Your task to perform on an android device: In the To-do List app, mark take a break reminder as completed
Image 0: 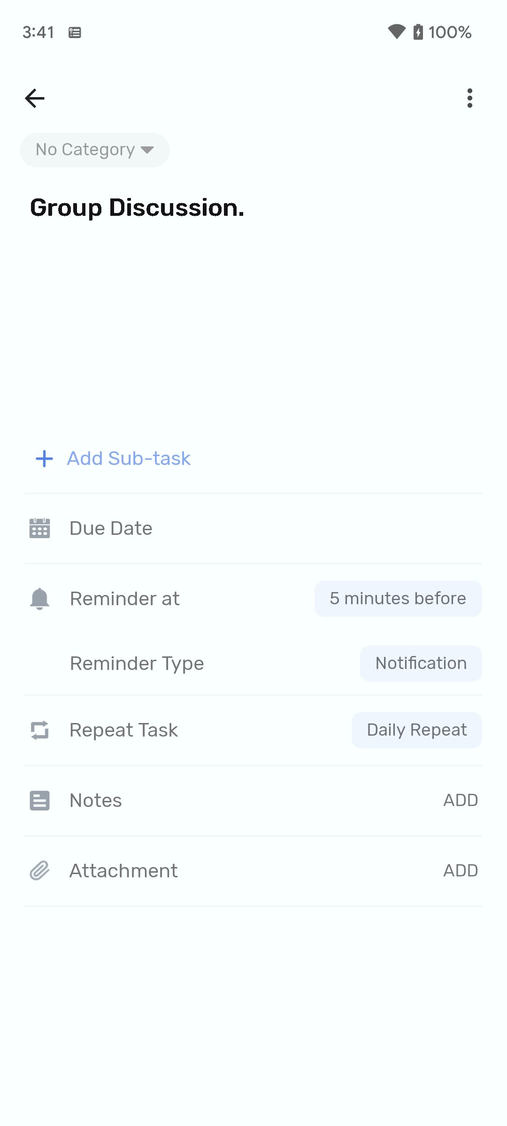
Click on the back arrow at the top left corner of the screen.
Step 0: click (36, 98)
Image 1: 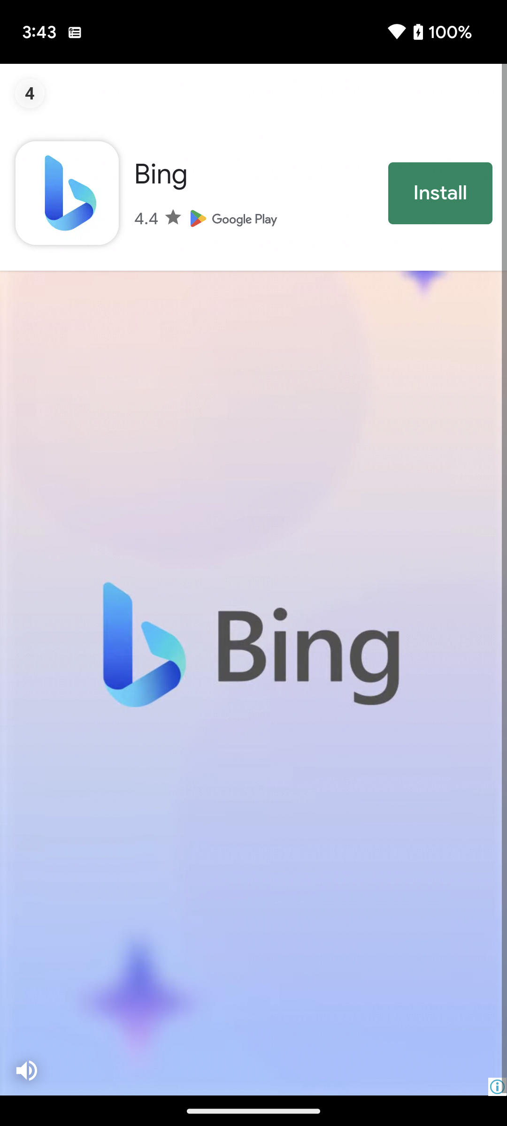
Click on the cross at the top left corner of the screen.
Step 1: wait
Image 2: 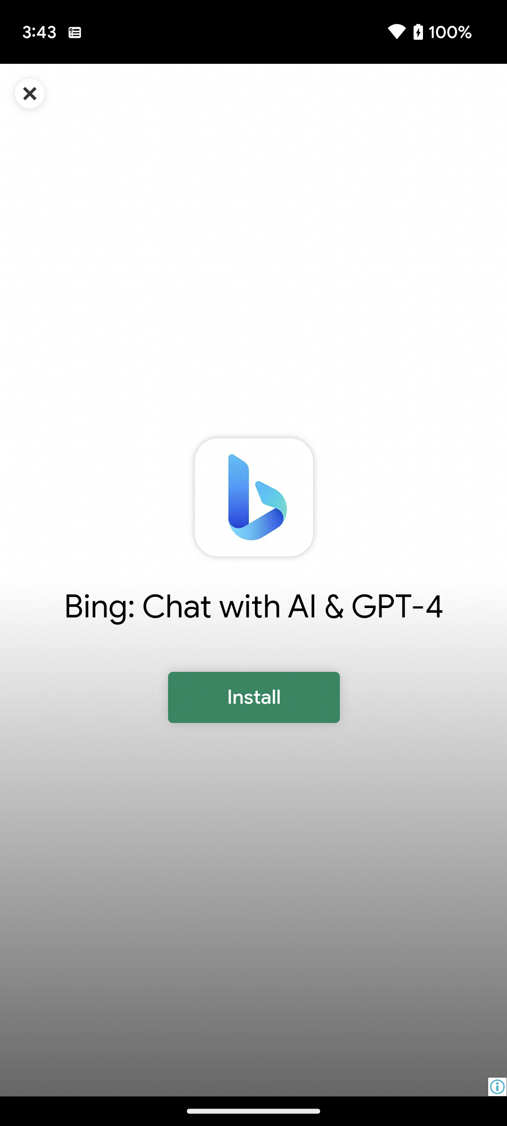
Click on the cross at the top left corner of the screen.
Step 2: click (20, 96)
Image 3: 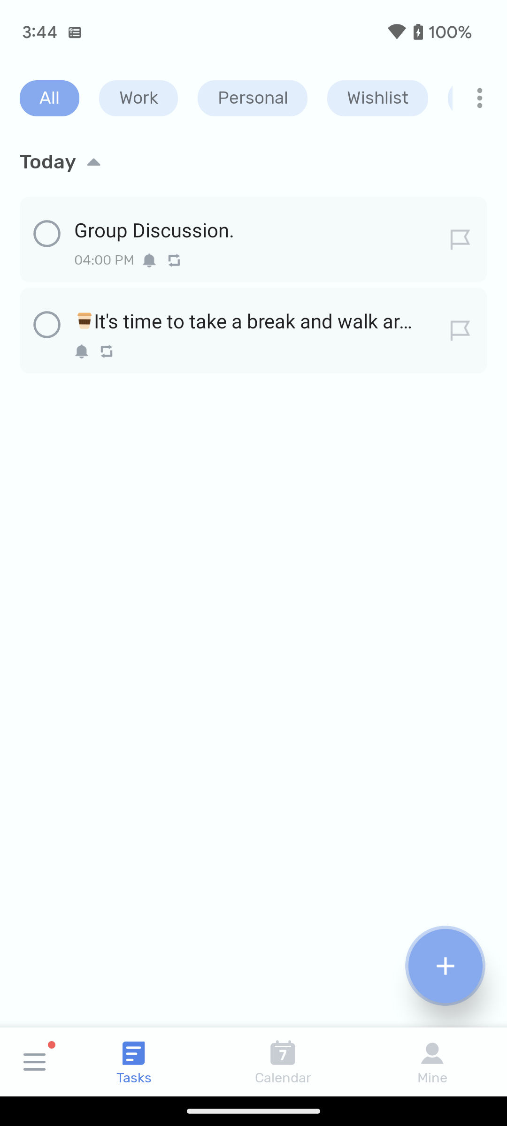
Click on the take a break reminder on the screen.
Step 3: click (256, 320)
Image 4: 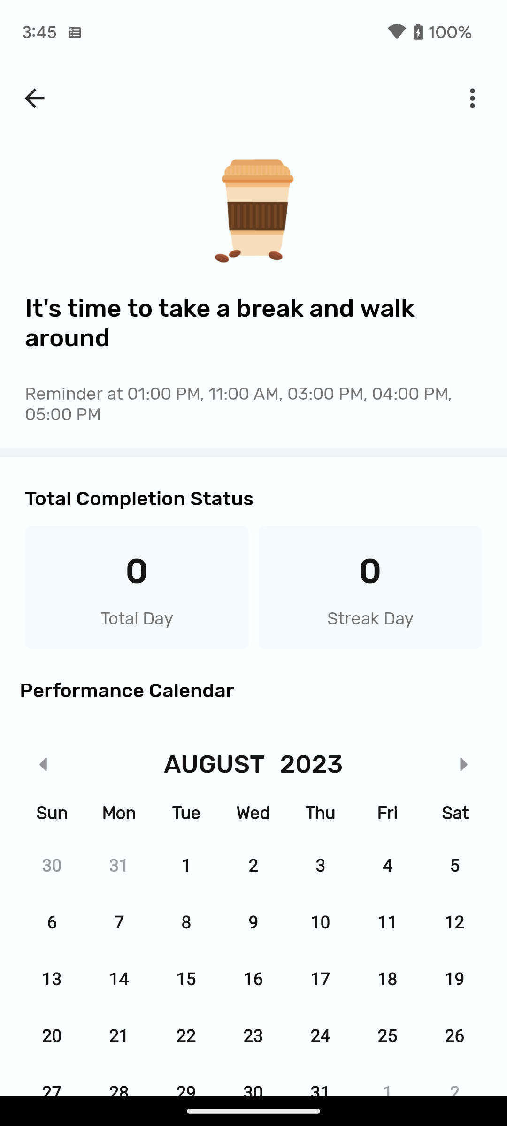
Click on the more icon at the top right corner of the screen.
Step 4: click (470, 96)
Image 5: 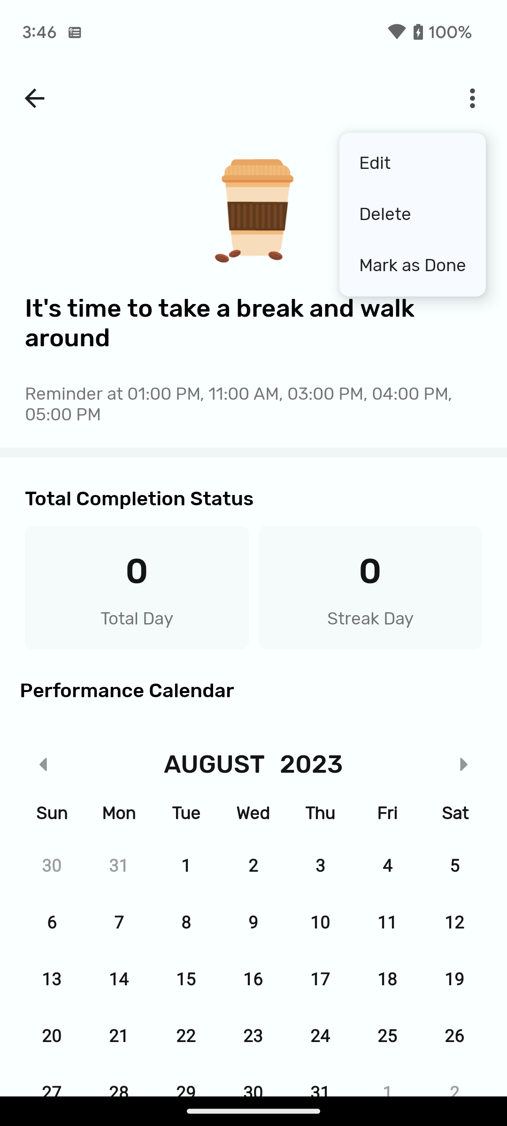
Click on the mark as done option on the pop up list at the top right corner of the screen.
Step 5: click (412, 266)
Image 6: 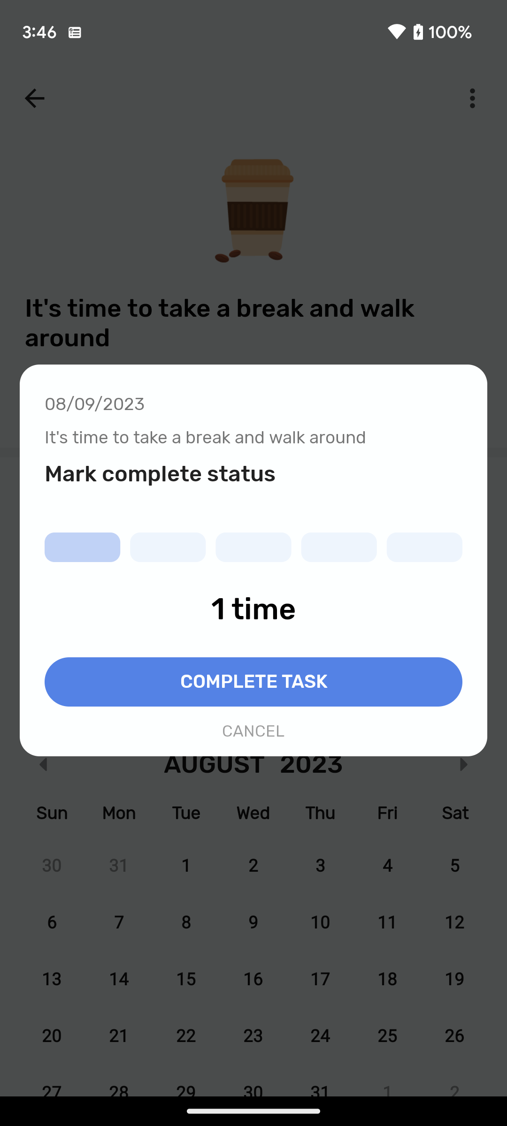
Click on the complete task option on the pop up screen.
Step 6: click (253, 682)
Image 7: 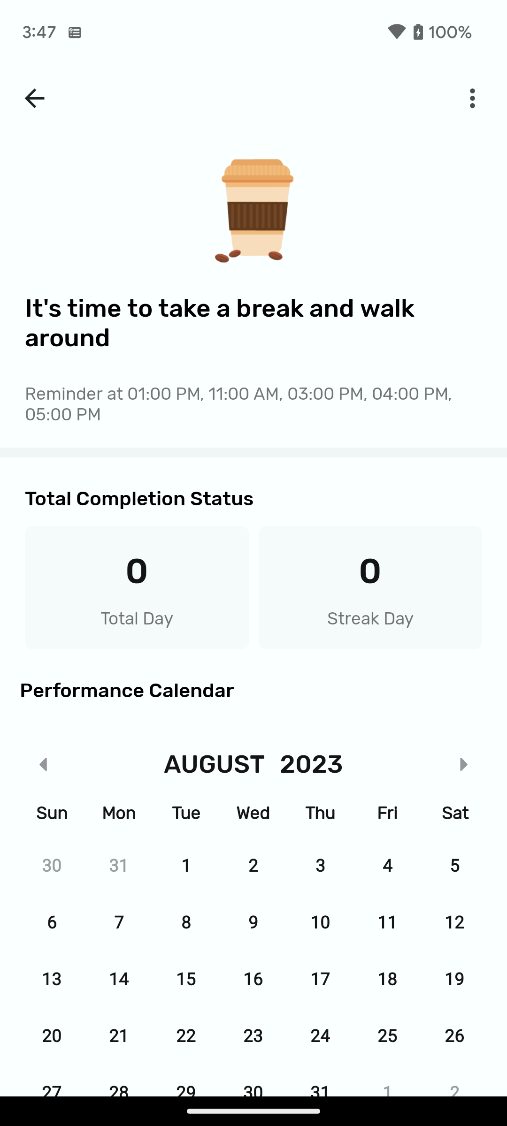
Click on the back arrow at the top left corner of the screen.
Step 7: click (33, 93)